Your task to perform on an android device: In the To-Do List app, select the medicine reminder and mark it as completed.
Image 0: 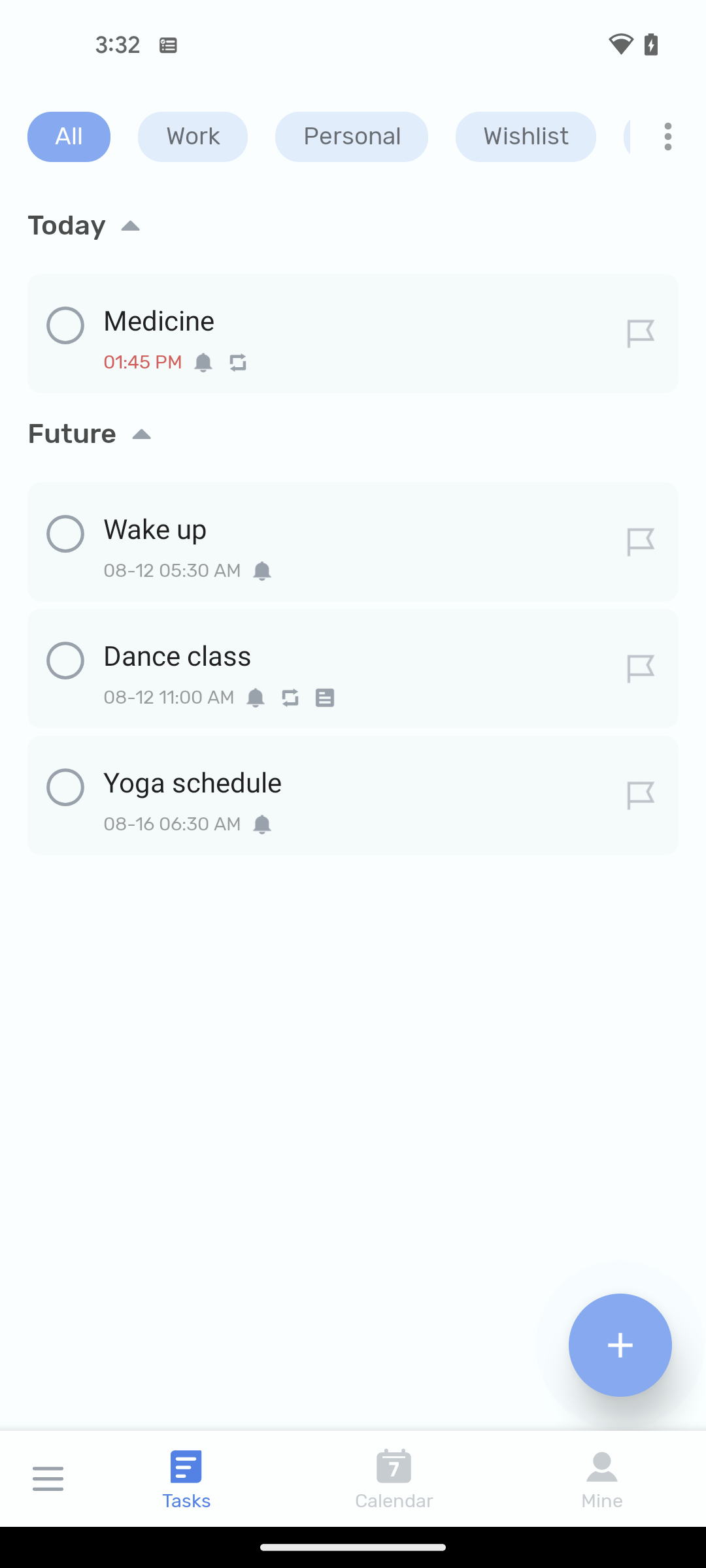
Tap on the medicine reminder
Step 0: click (343, 319)
Image 1: 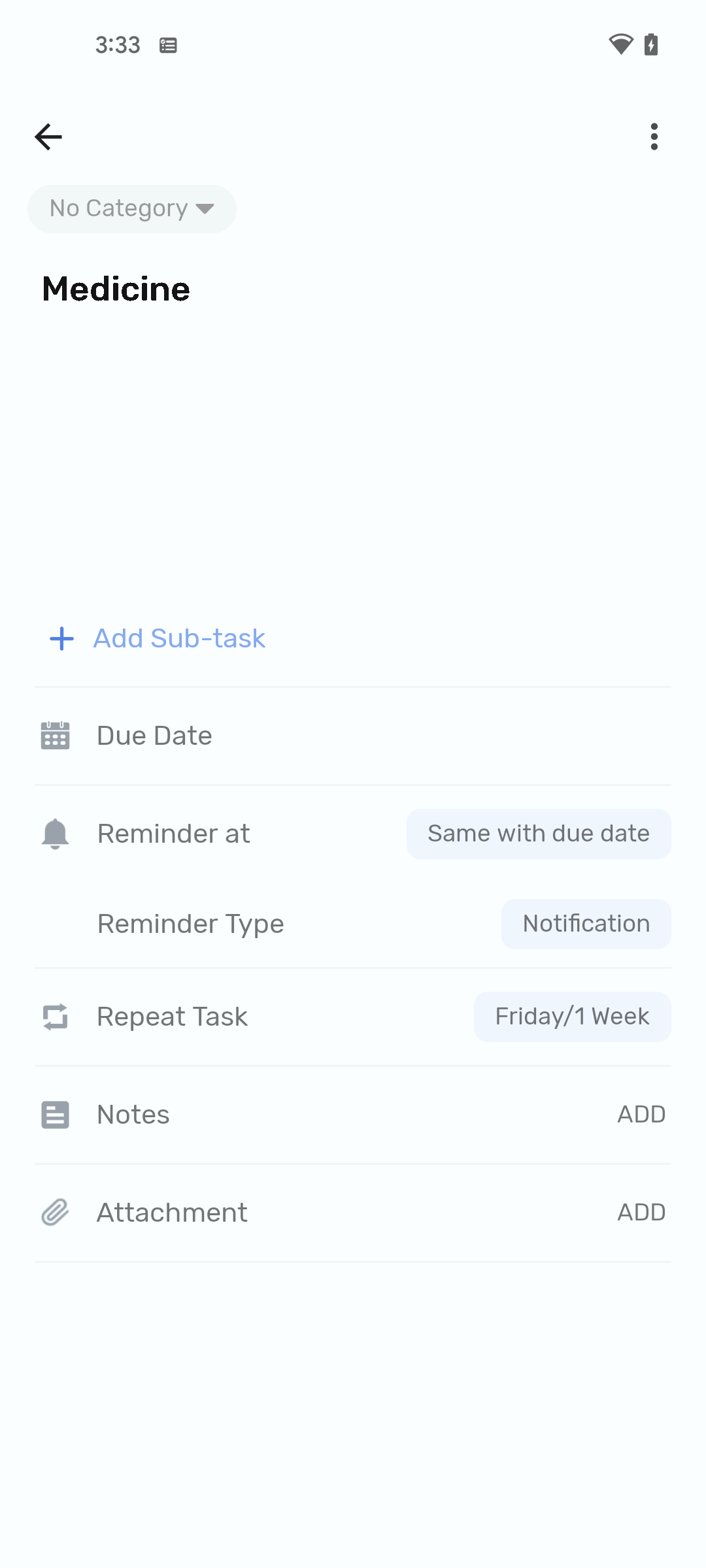
Tap on the three dots icon at the top right corner of the screen
Step 1: click (654, 136)
Image 2: 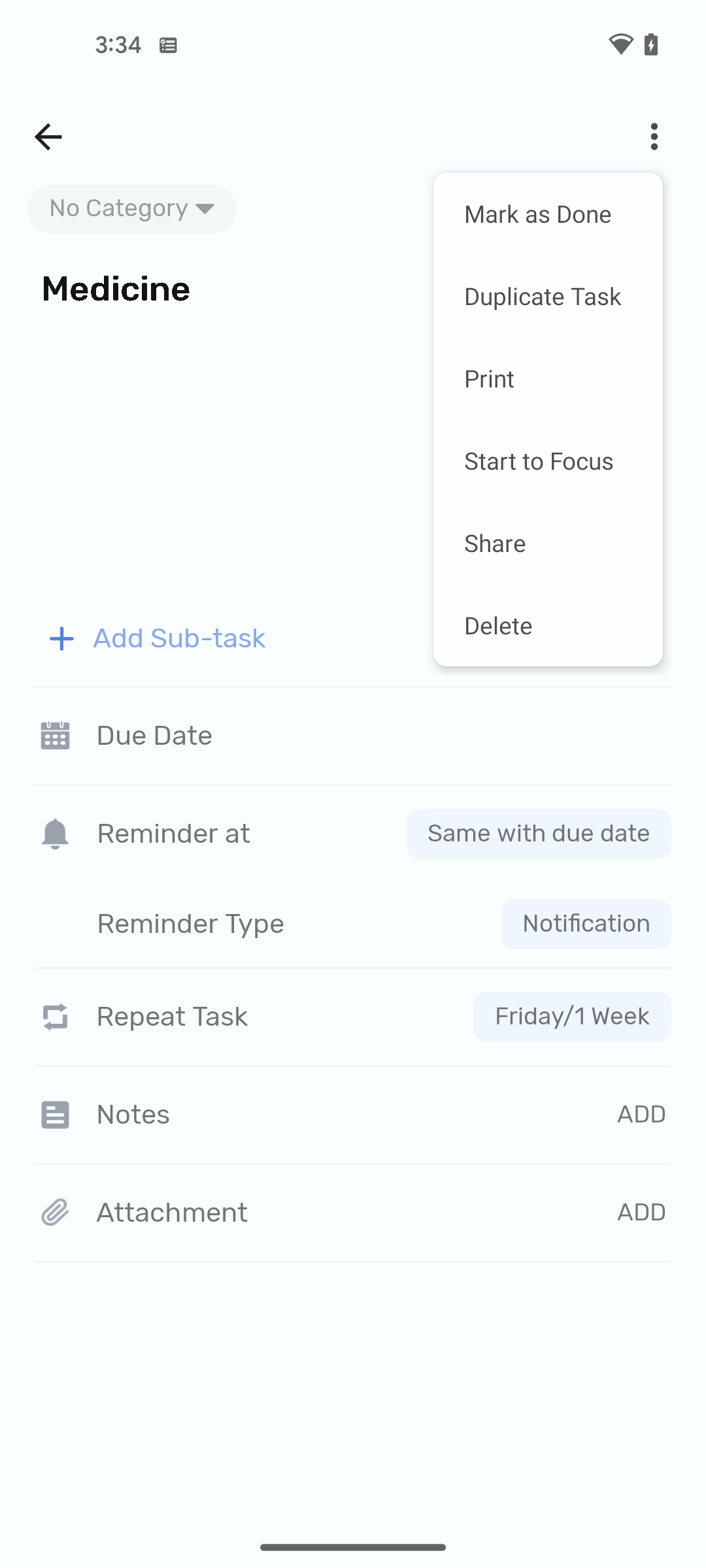
Select mark as done option
Step 2: click (548, 213)